Your task to perform on an android device: View all Nutritional Information for the recipe of Blueberry Muffins.
Image 0: 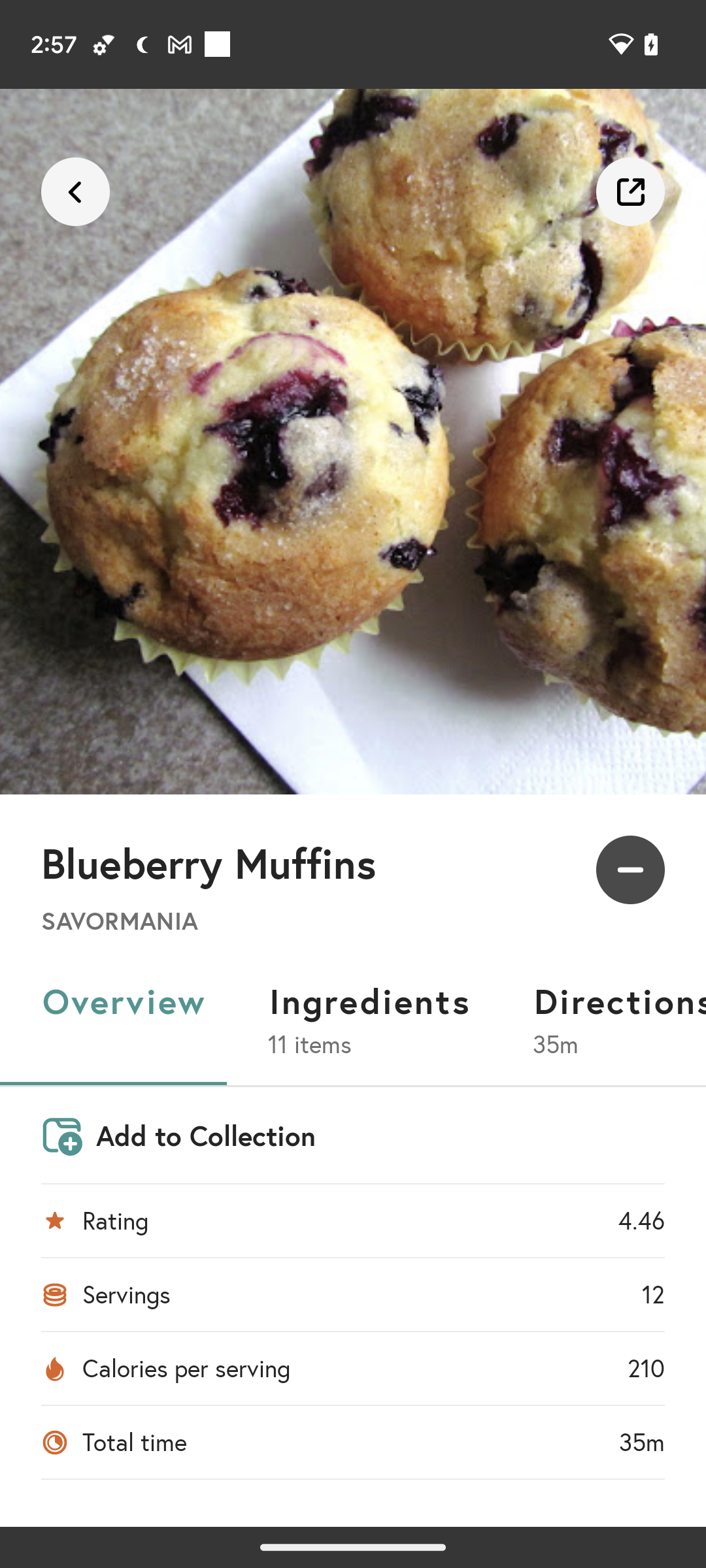
Scroll Left
Step 0: scroll right
Image 1: 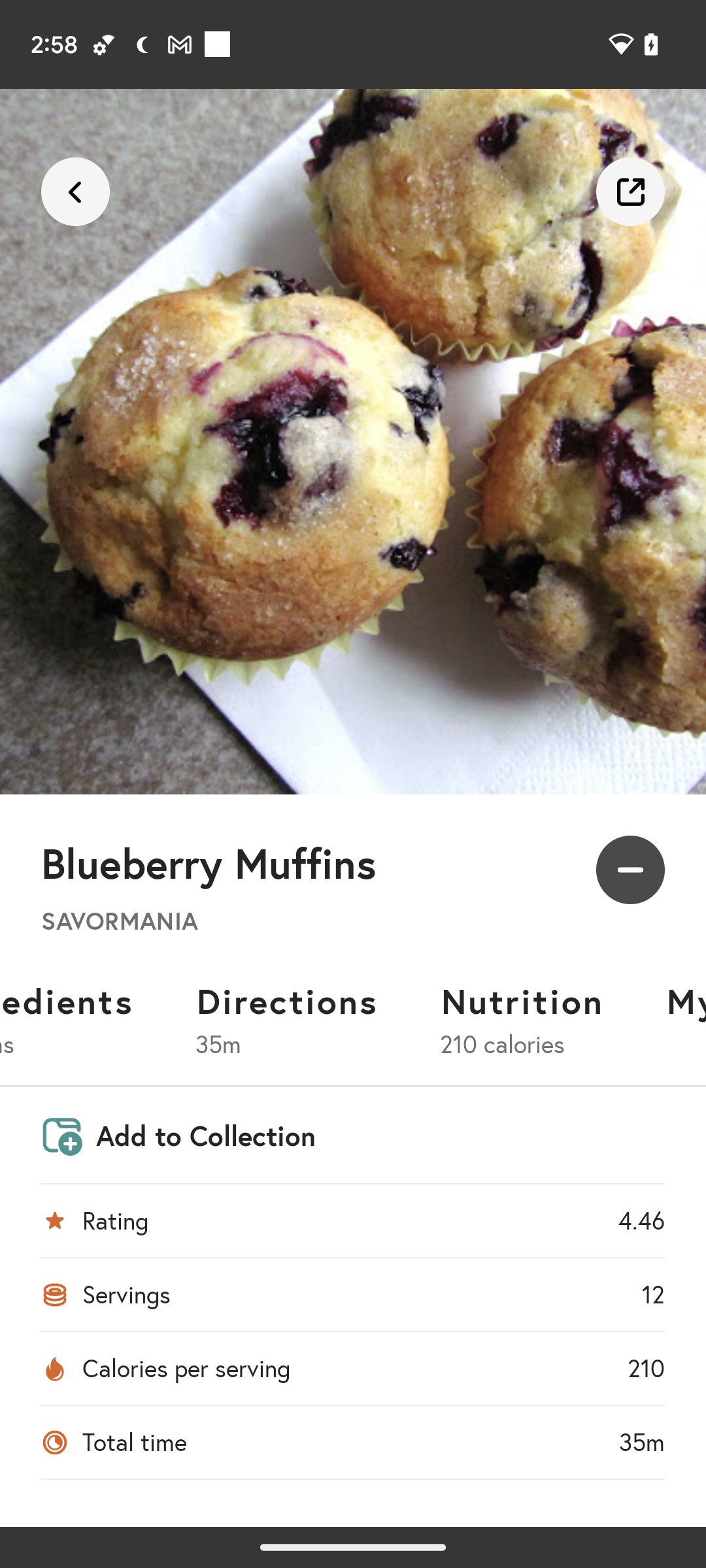
Click on Nutrition option
Step 1: click (522, 1000)
Image 2: 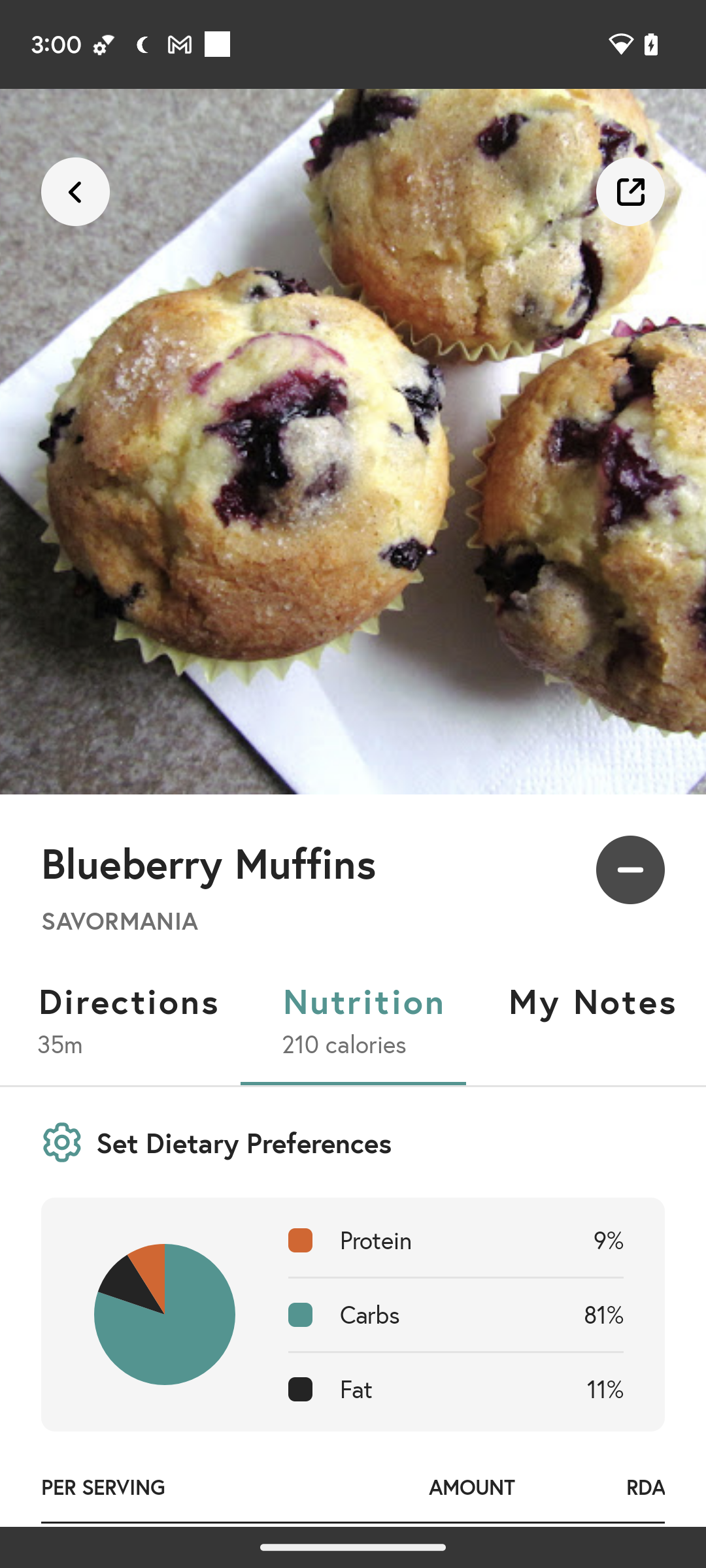
Scroll Up
Step 2: scroll down